Your task to perform on an android device: I just returned to Belgium from a trip to London last month. My aim is to exchange 2000 British pounds into euros.Turn the 2000 British pounds into euros by using the currency converter app.
Image 0: 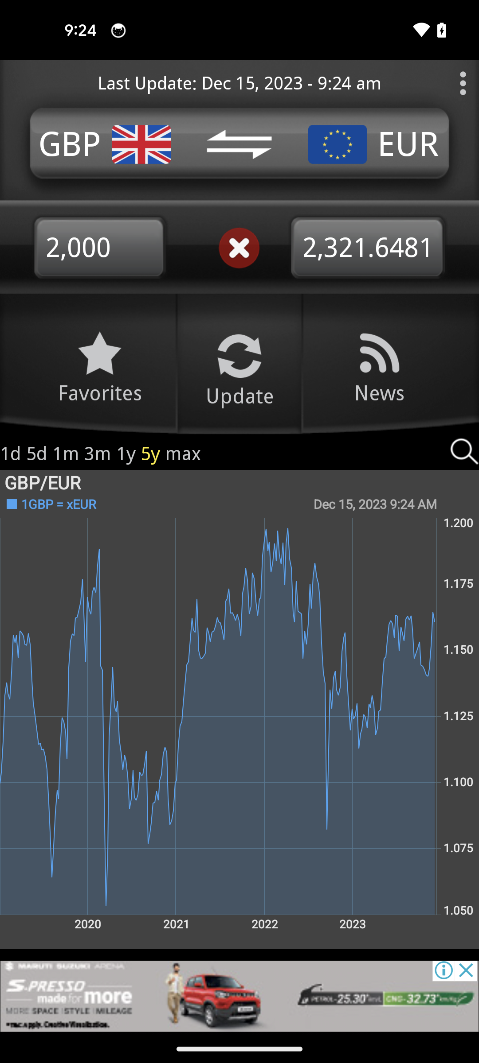
Open the currency converter app
Step 0: open app "Currency Converter"
Image 1: 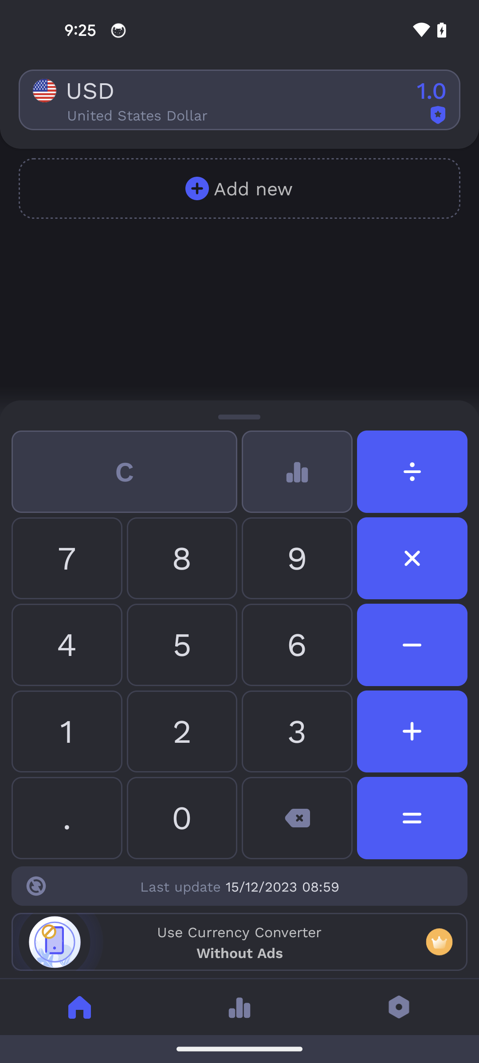
Tap on the USD option
Step 1: click (90, 89)
Image 2: 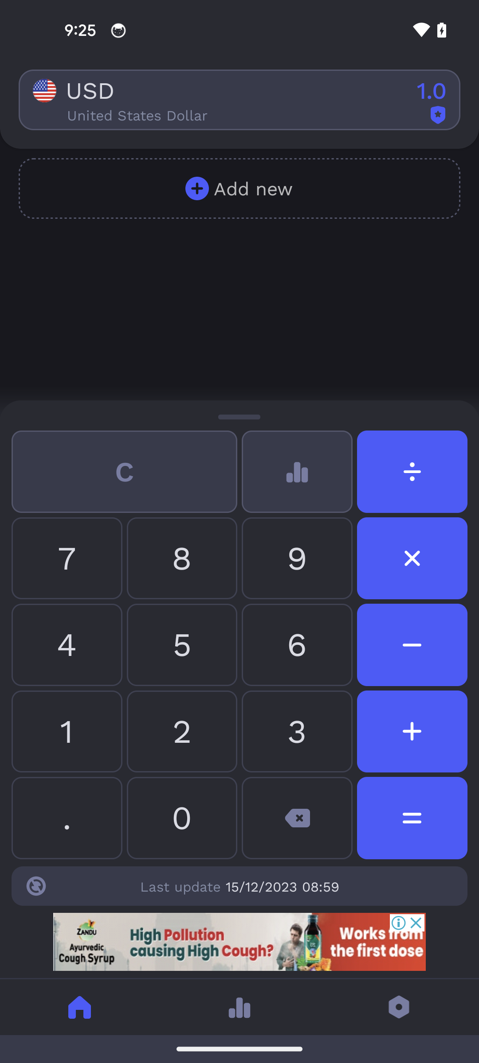
Tap on the USD option
Step 2: wait
Image 4: 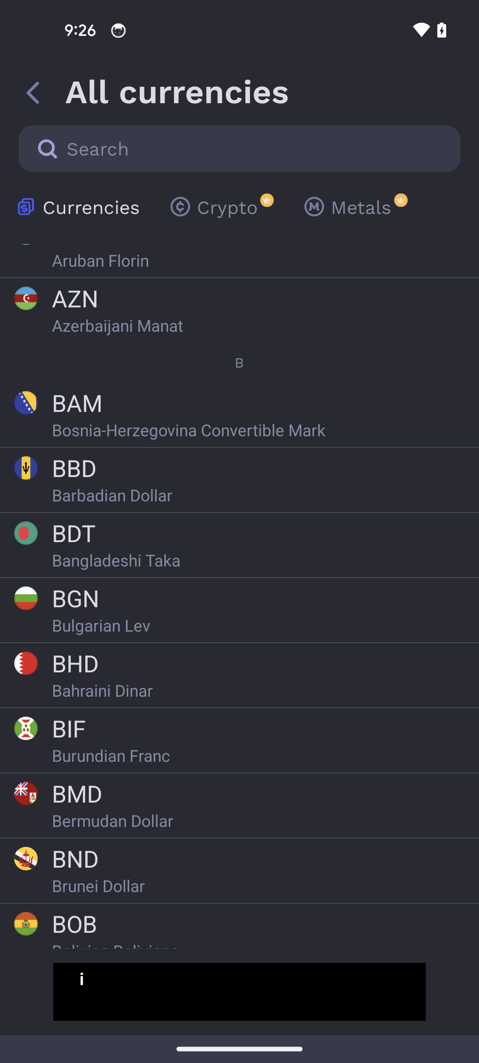
Swipe up to view the GBP option
Step 4: scroll down
Image 5: 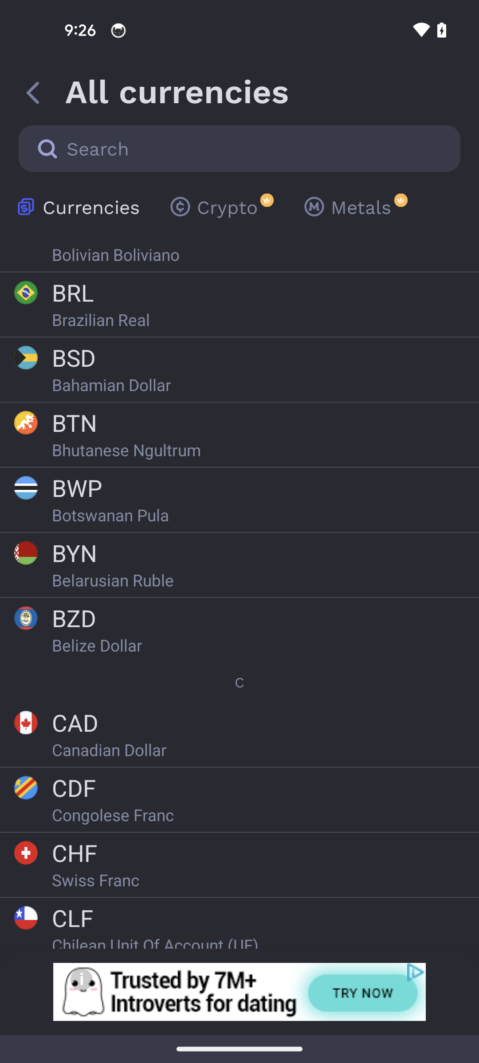
Swipe up to view the GBP option
Step 5: scroll down
Image 6: 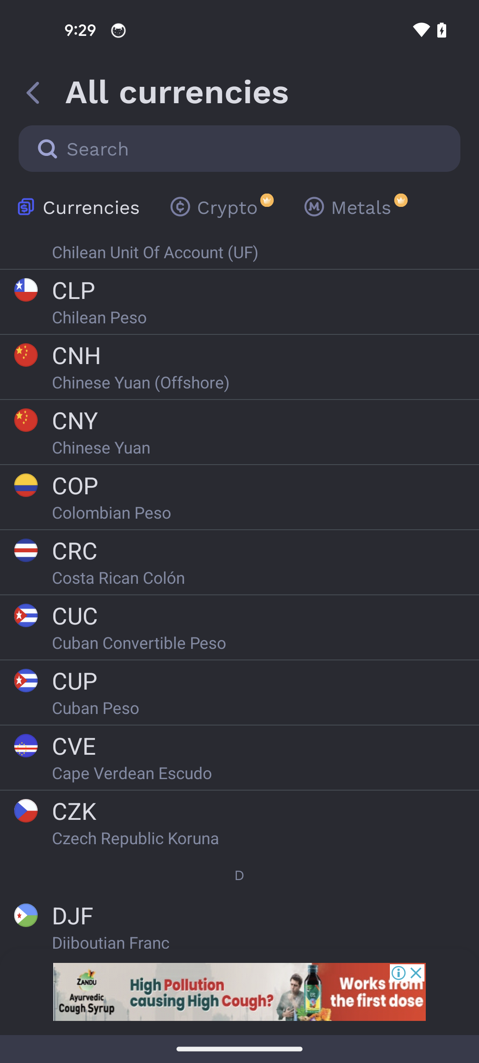
Swipe up to view the GBP option
Step 6: scroll down
Image 7: 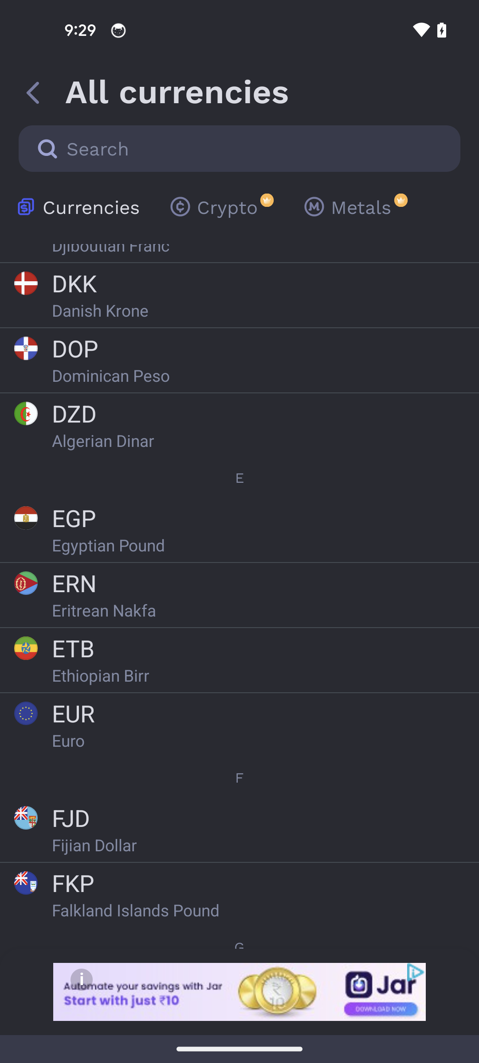
Swipe up to view the GBP option
Step 7: scroll down
Image 8: 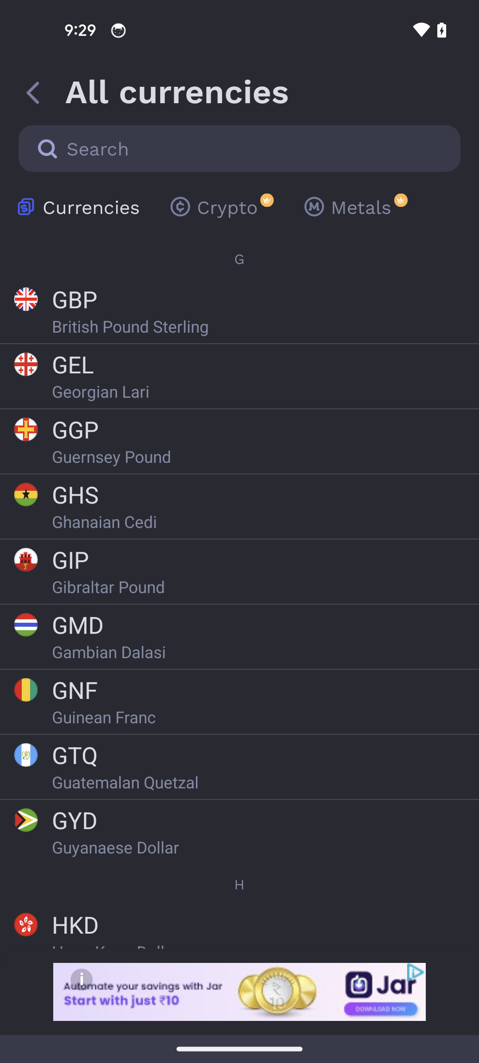
Tap on the GBP option
Step 8: click (74, 299)
Image 9: 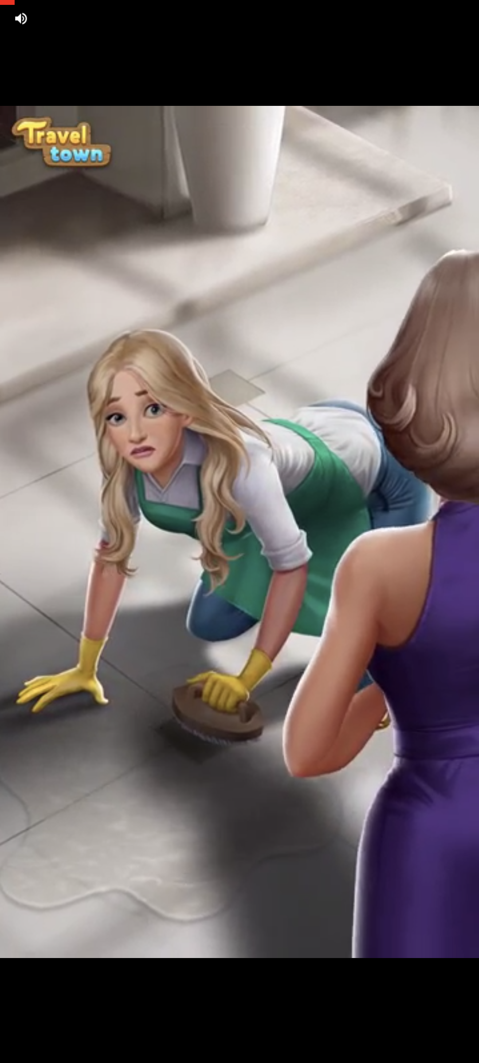
Tap on the GBP option
Step 9: wait
Image 10: 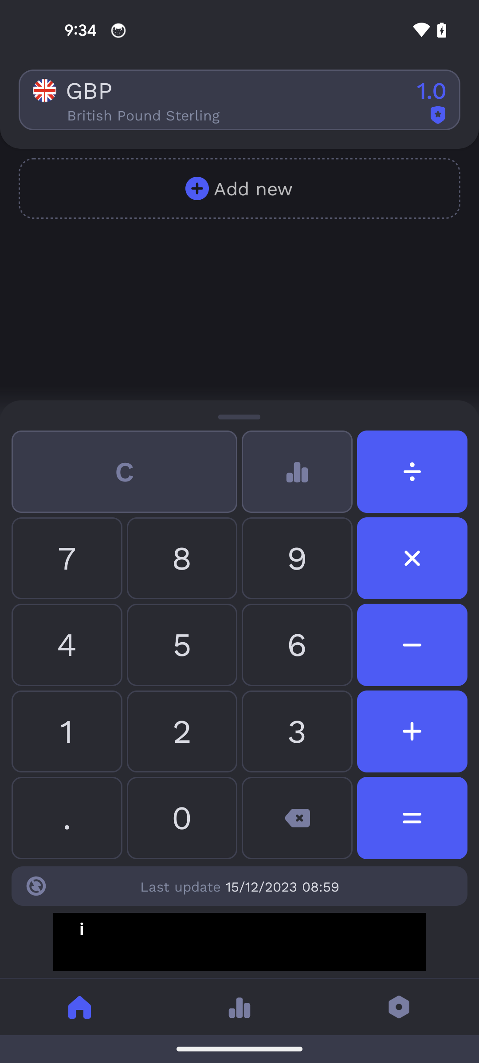
Tap on the + add new button
Step 10: click (253, 188)
Image 11: 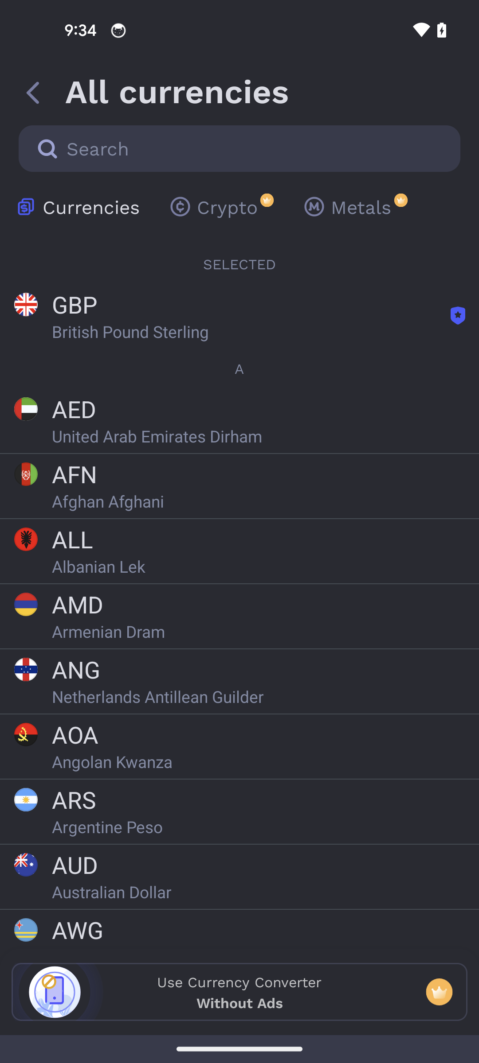
Swipe up to view the EUR option
Step 11: scroll down
Image 12: 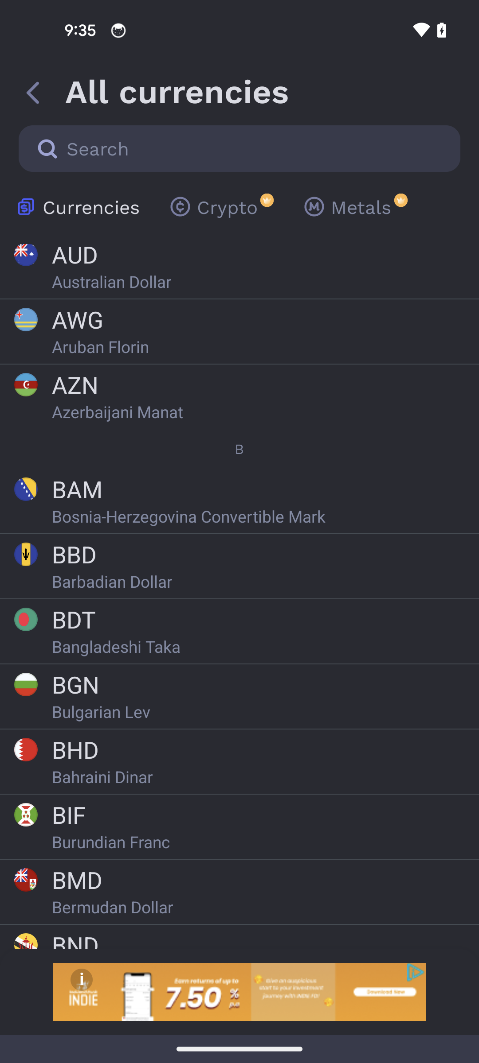
Swipe up to view the EUR option
Step 12: scroll down
Image 13: 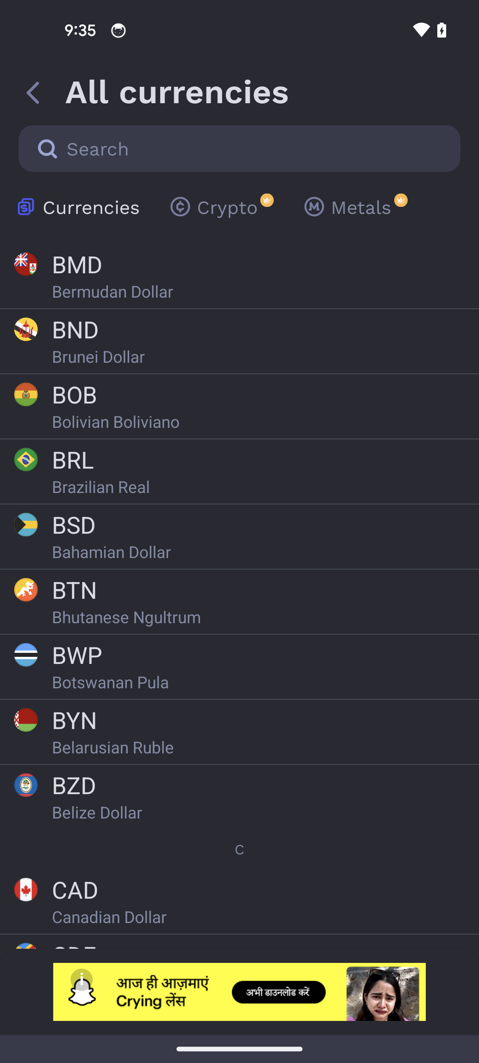
Swipe up to view the EUR option
Step 13: scroll down
Image 14: 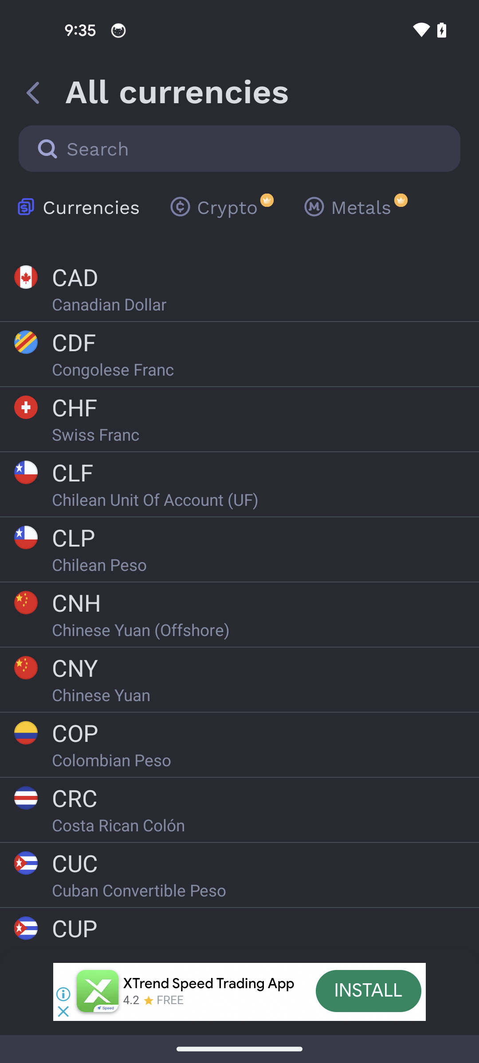
Swipe up to view the EUR option
Step 14: scroll down
Image 15: 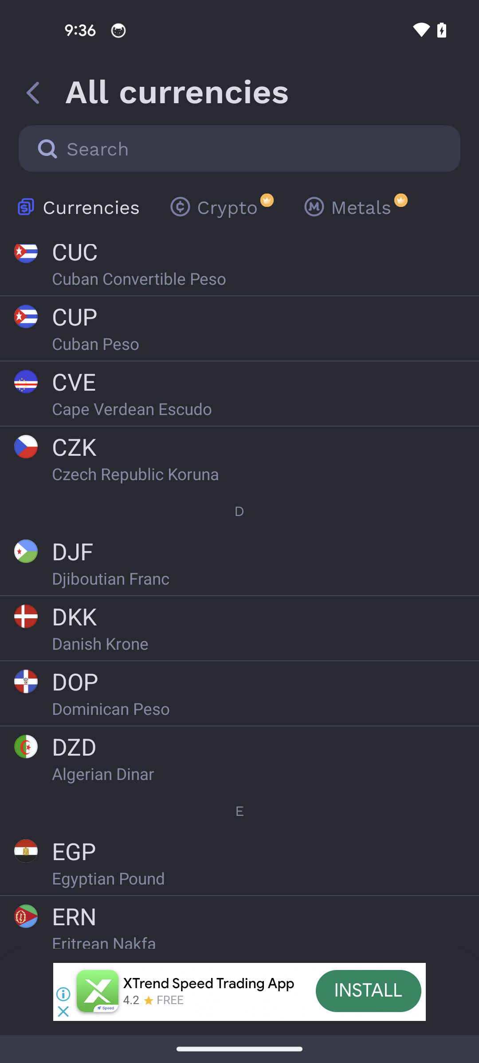
Swipe up to view the EUR option
Step 15: scroll down
Image 16: 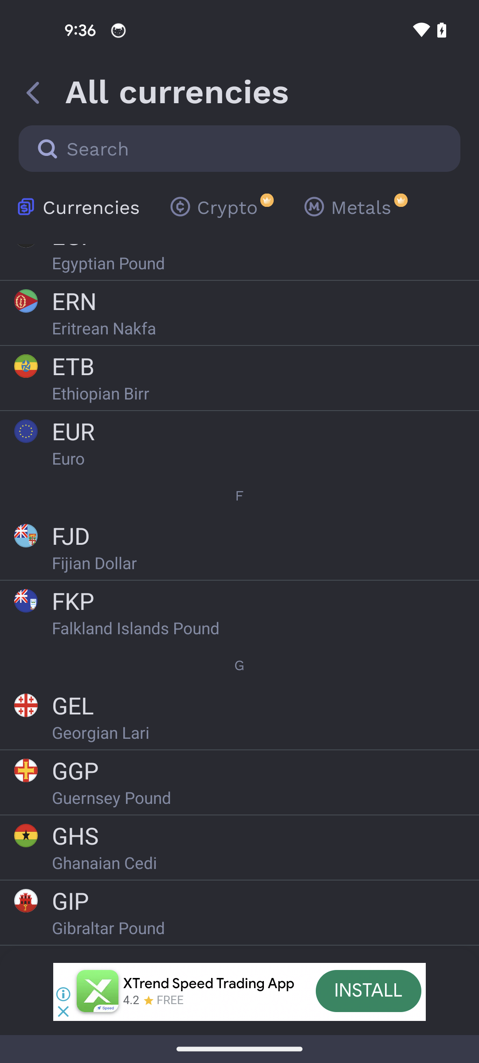
Tap on the EUR option
Step 16: click (239, 442)
Image 17: 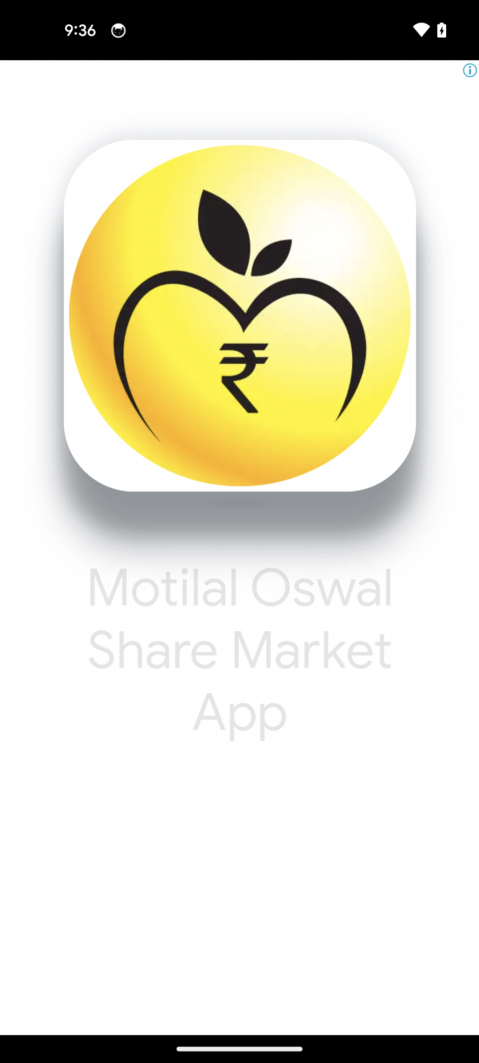
Tap on the EUR option
Step 17: wait
Image 18: 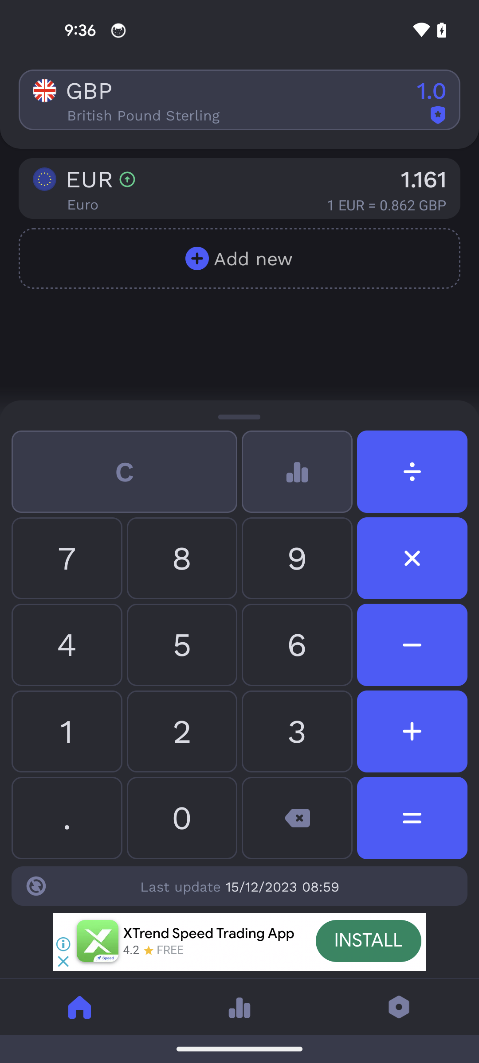
Tap on the 2 button
Step 18: click (182, 731)
Image 19: 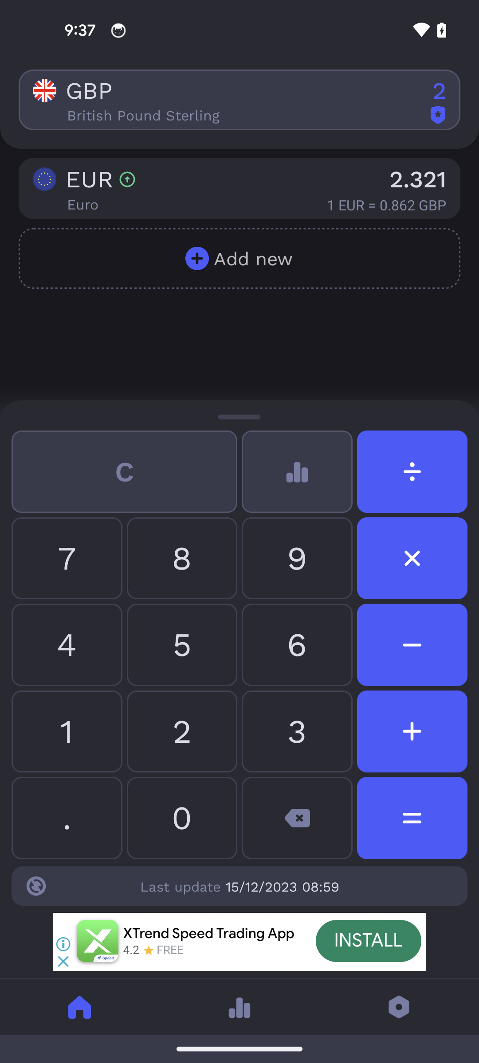
Tap on the 0 button
Step 19: click (182, 817)
Image 20: 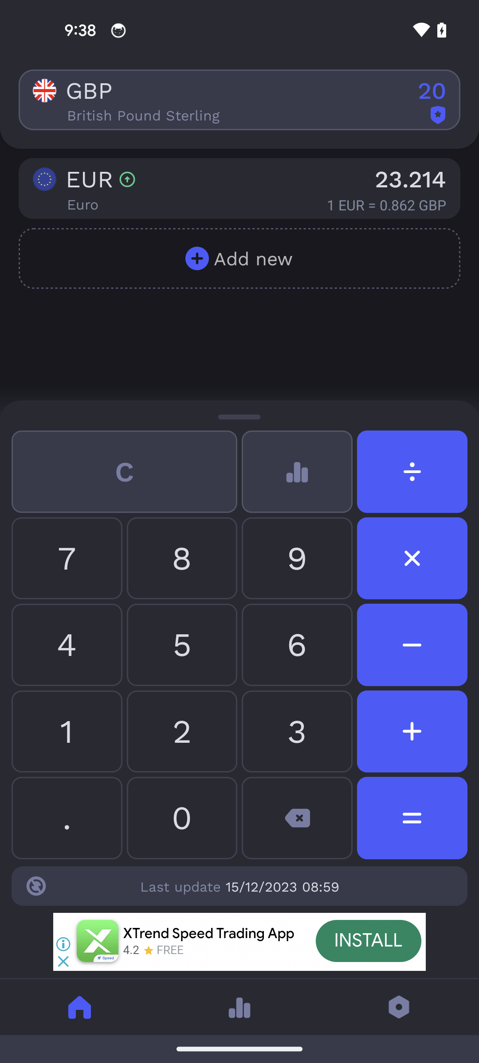
Tap on the 0 button
Step 20: click (182, 818)
Image 21: 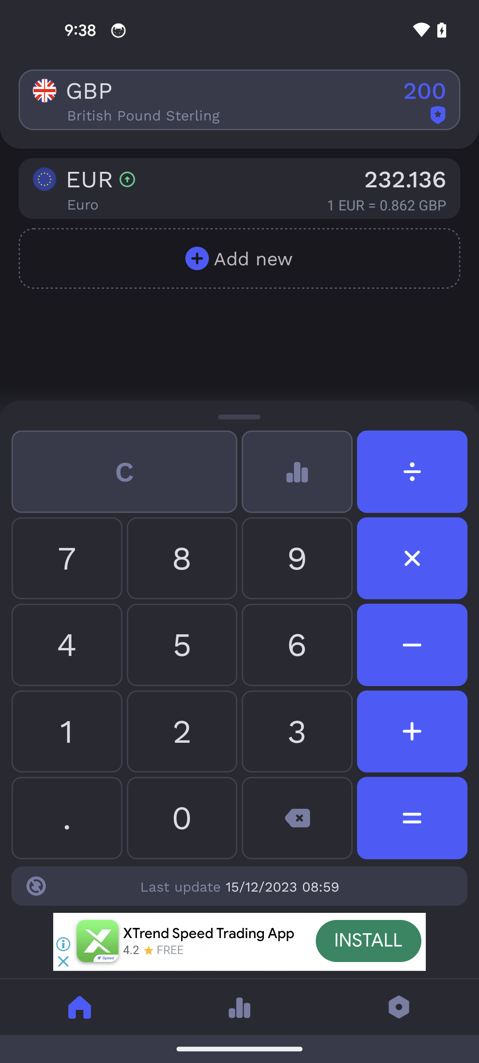
Tap on the 0 button
Step 21: click (182, 817)